Your task to perform on an android device:  Open the Hiiker app and enter the location Scotland and select west highland way East Dunbartonshire , and show the list of trails of Scotland
Image 0: 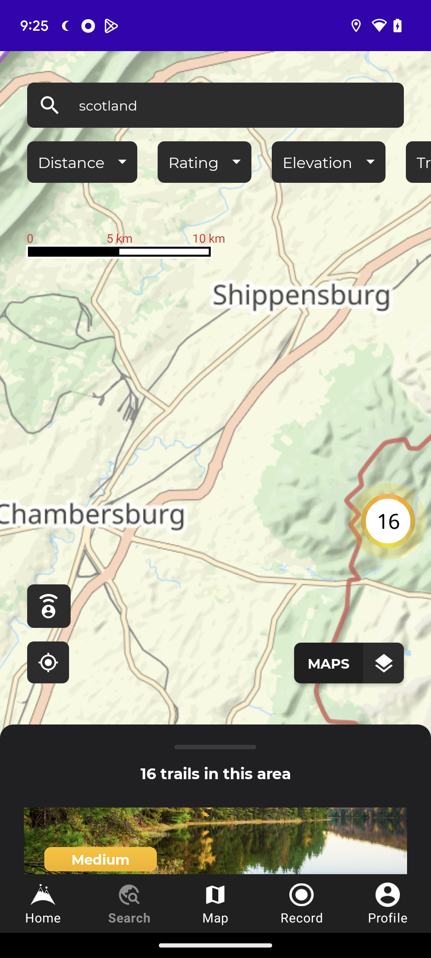
click on the search bar at the top of the screen
Step 0: click (215, 105)
Image 1: 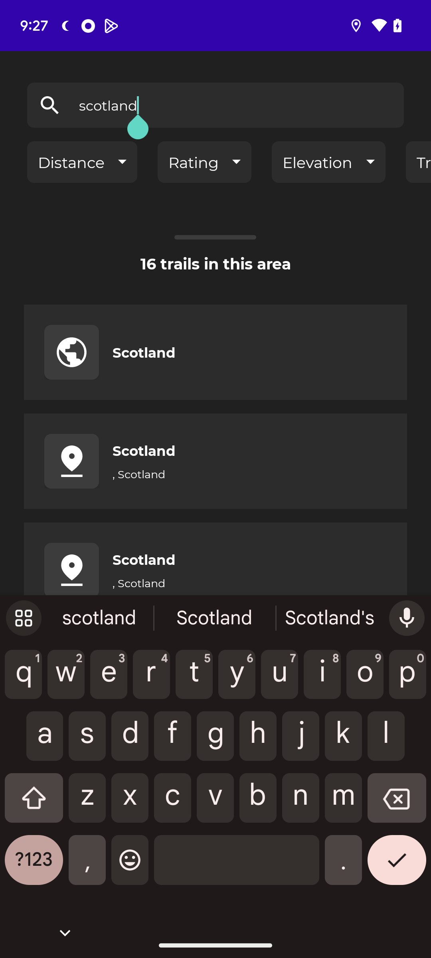
clear the search bar 
Step 1: click (397, 804)
Image 2: 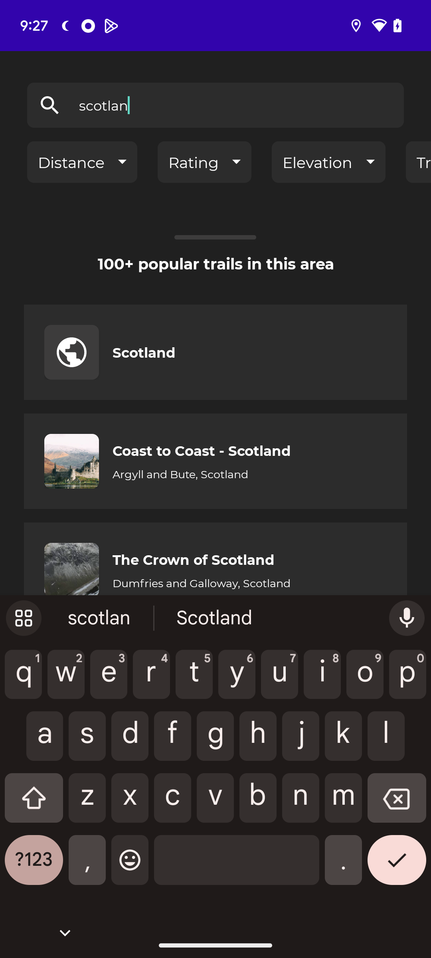
clear the search bar 
Step 2: click (397, 804)
Image 3: 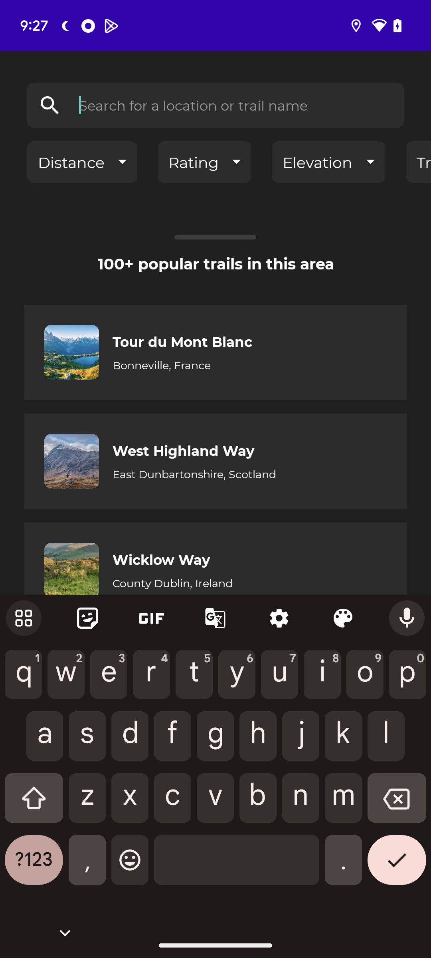
search west highland way , East Dunbartonshire
Step 3: type "west highland way,East Dunbartonshire"
Image 4: 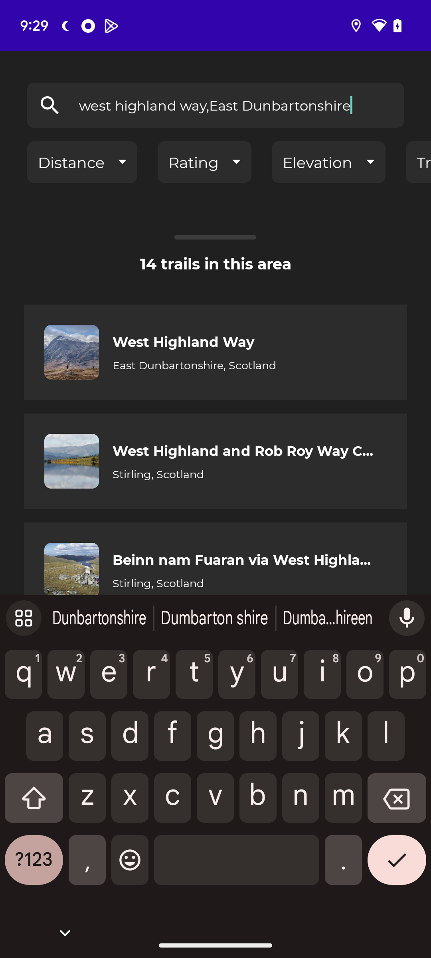
click on the first image
Step 4: click (215, 463)
Image 5: 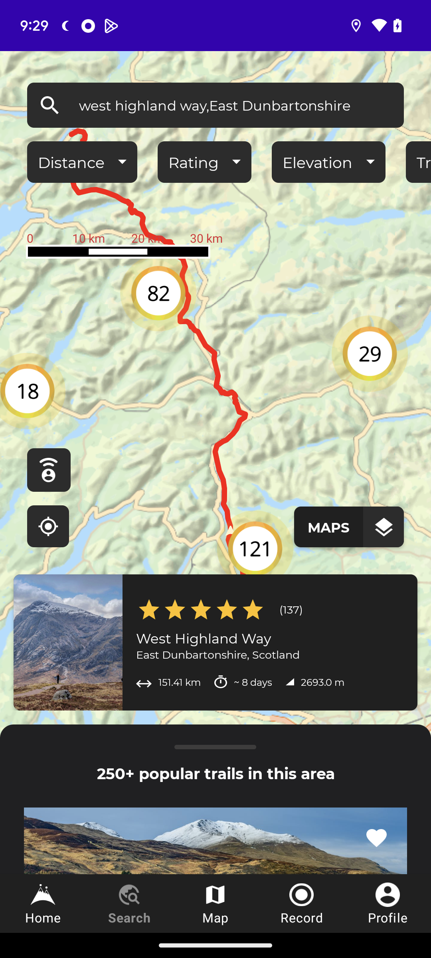
swipe up to view the all popular trails 
Step 5: scroll down
Image 6: 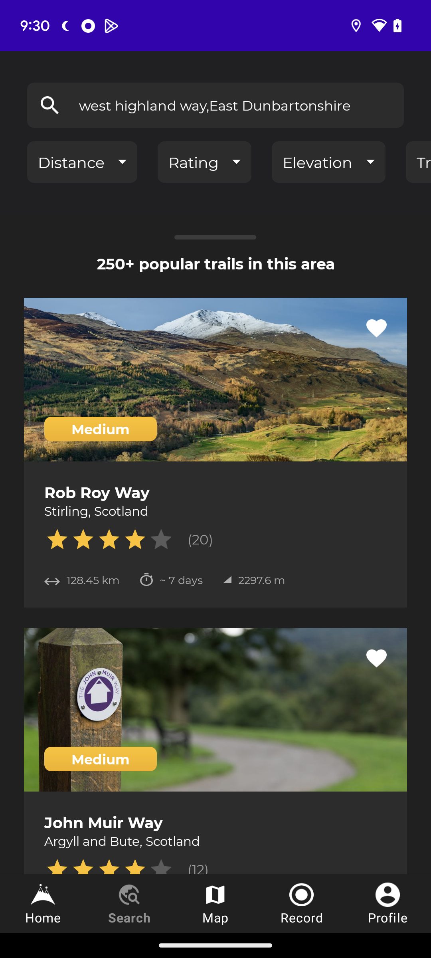
swipe up to view the all popular trails 
Step 6: scroll down